Your task to perform on an android device: Save the Funes as my favorite destination place on the Maps app.
Image 0: 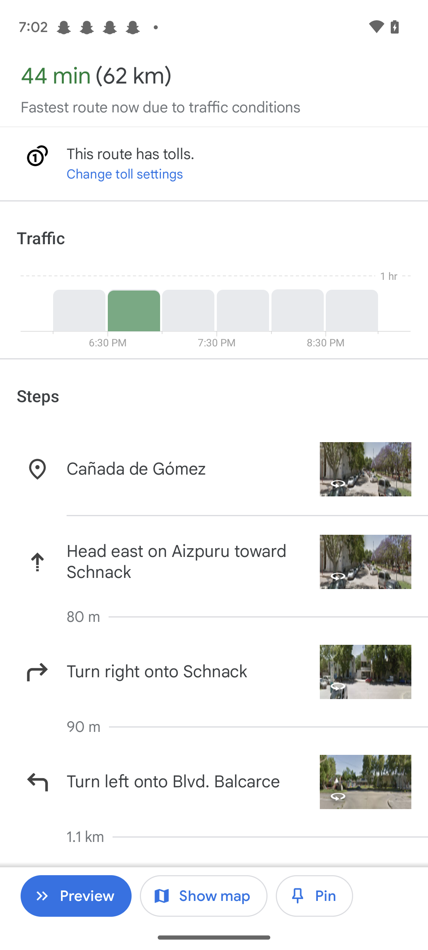
Go back to the previous page.
Step 0: press back button
Image 1: 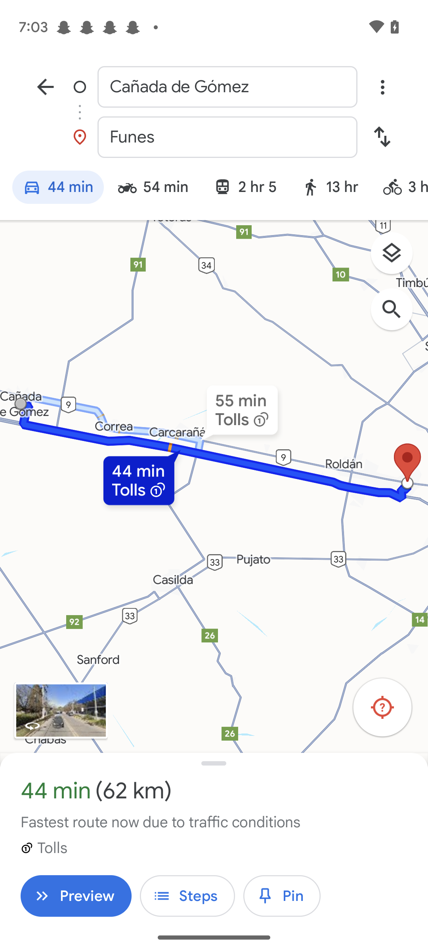
Go back to the previous page.
Step 1: press back button
Image 2: 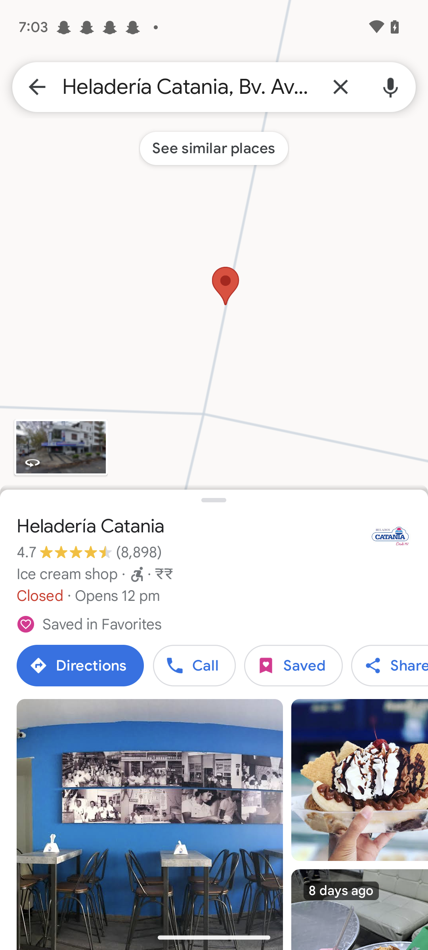
Click on the search box at the top.
Step 2: click (189, 87)
Image 3: 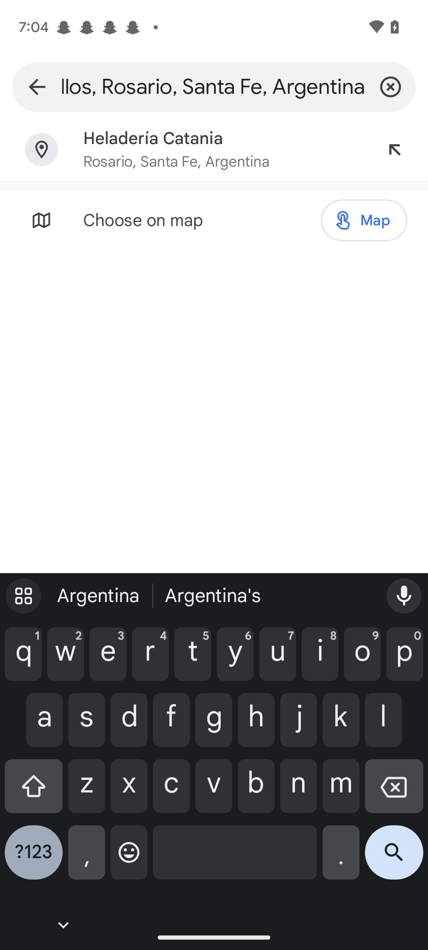
Type Funes in the search box at the top.
Step 3: type "Funes"
Image 4: 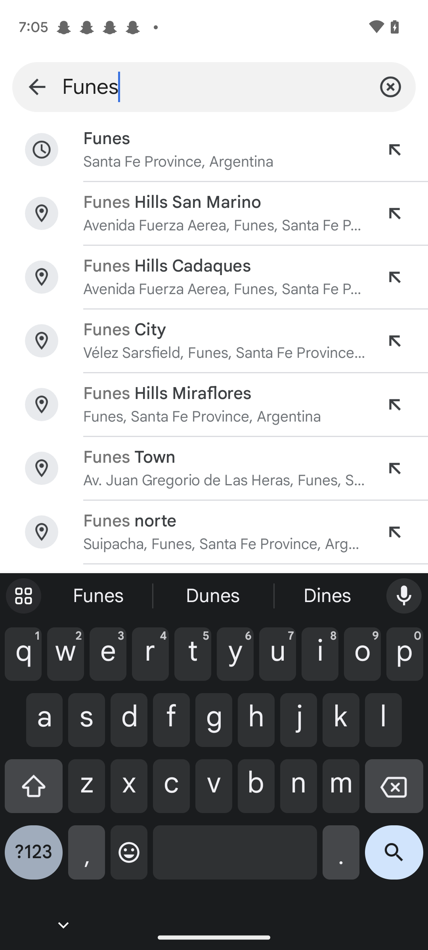
Click on the search Icon at the bottom right corner of the keyboard.
Step 4: click (394, 859)
Image 5: 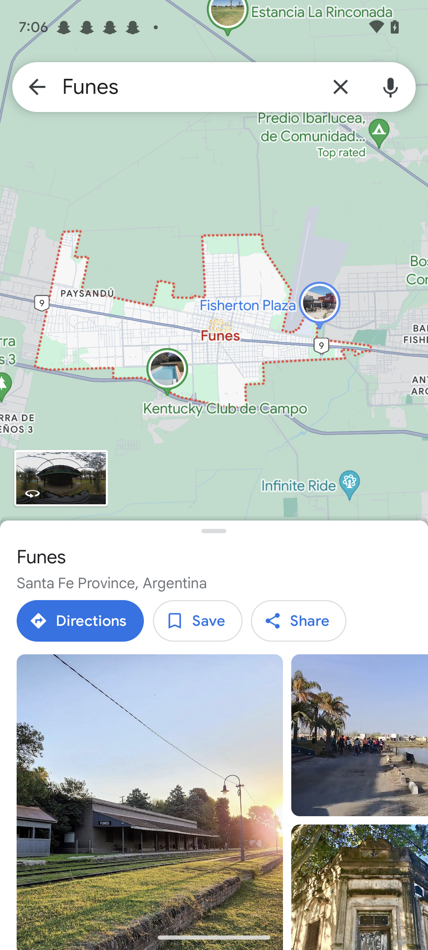
Click on the tab save.
Step 5: click (198, 621)
Image 6: 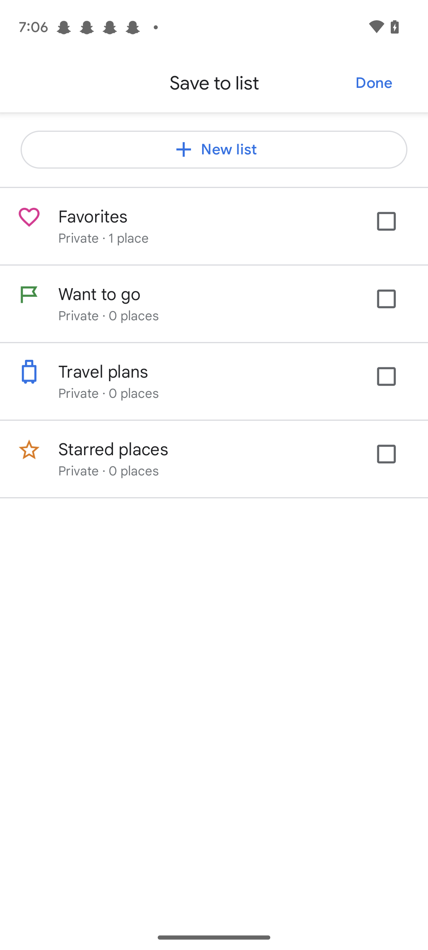
Click on the check box of the tab favorites.
Step 6: click (394, 230)
Image 7: 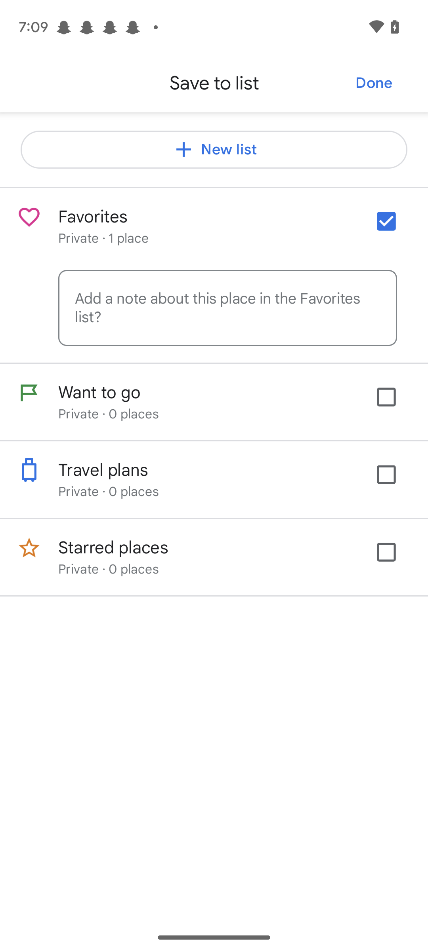
Click on the text box just below the Favorites tab.
Step 7: click (227, 308)
Image 8: 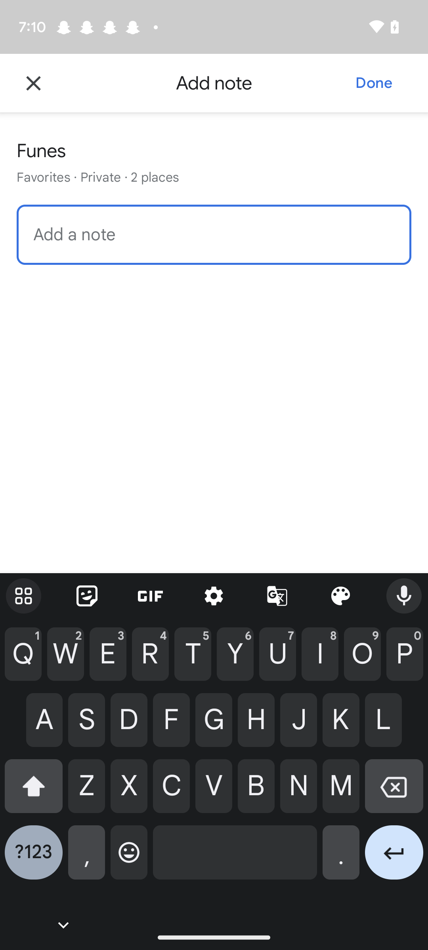
Type my favorite destination place in the input box.
Step 8: type "my favorite destination place"